Your task to perform on an android device: I would want to identify the plants by snapping a picture of them on the flora app to learn about which species they are.
Image 0: 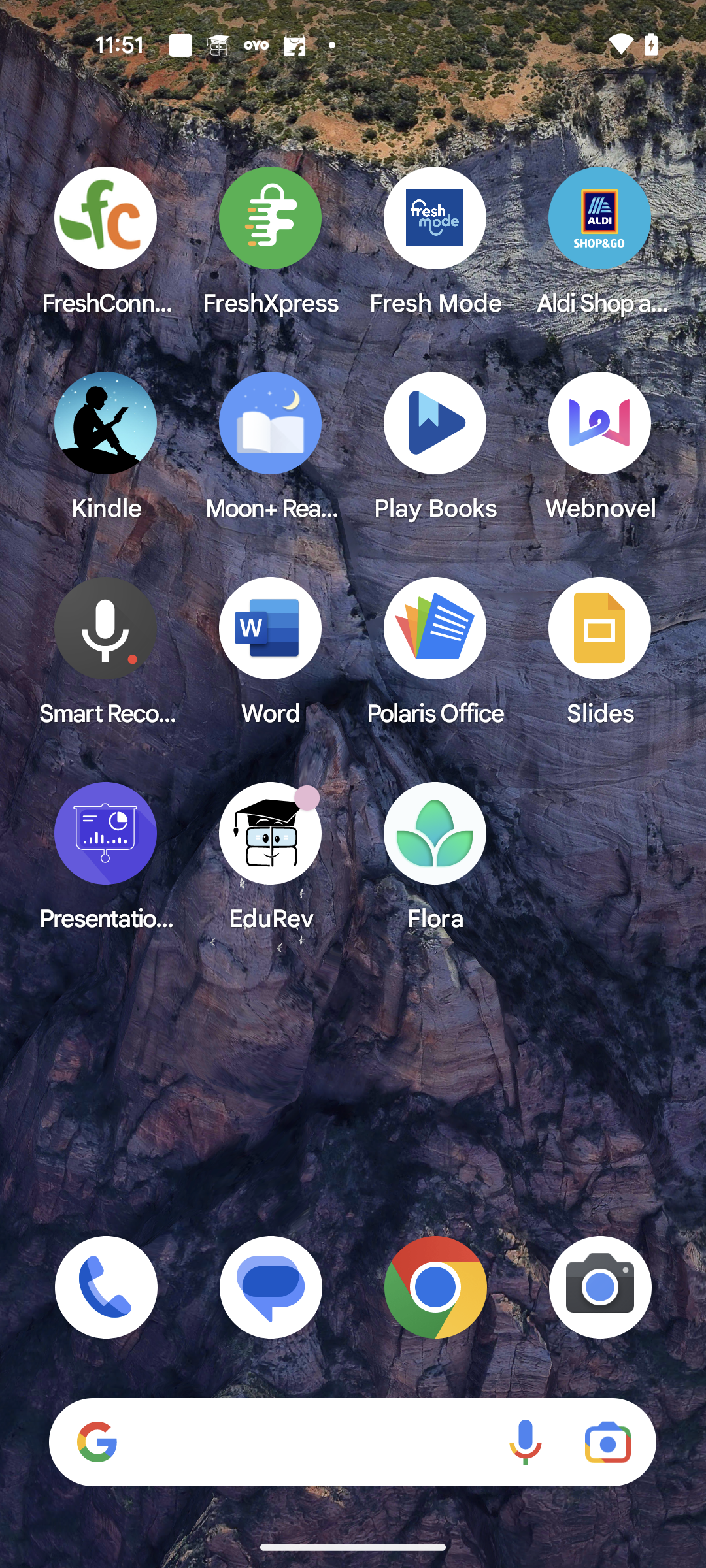
Open the Flora app
Step 0: open app "Flora"
Image 1: 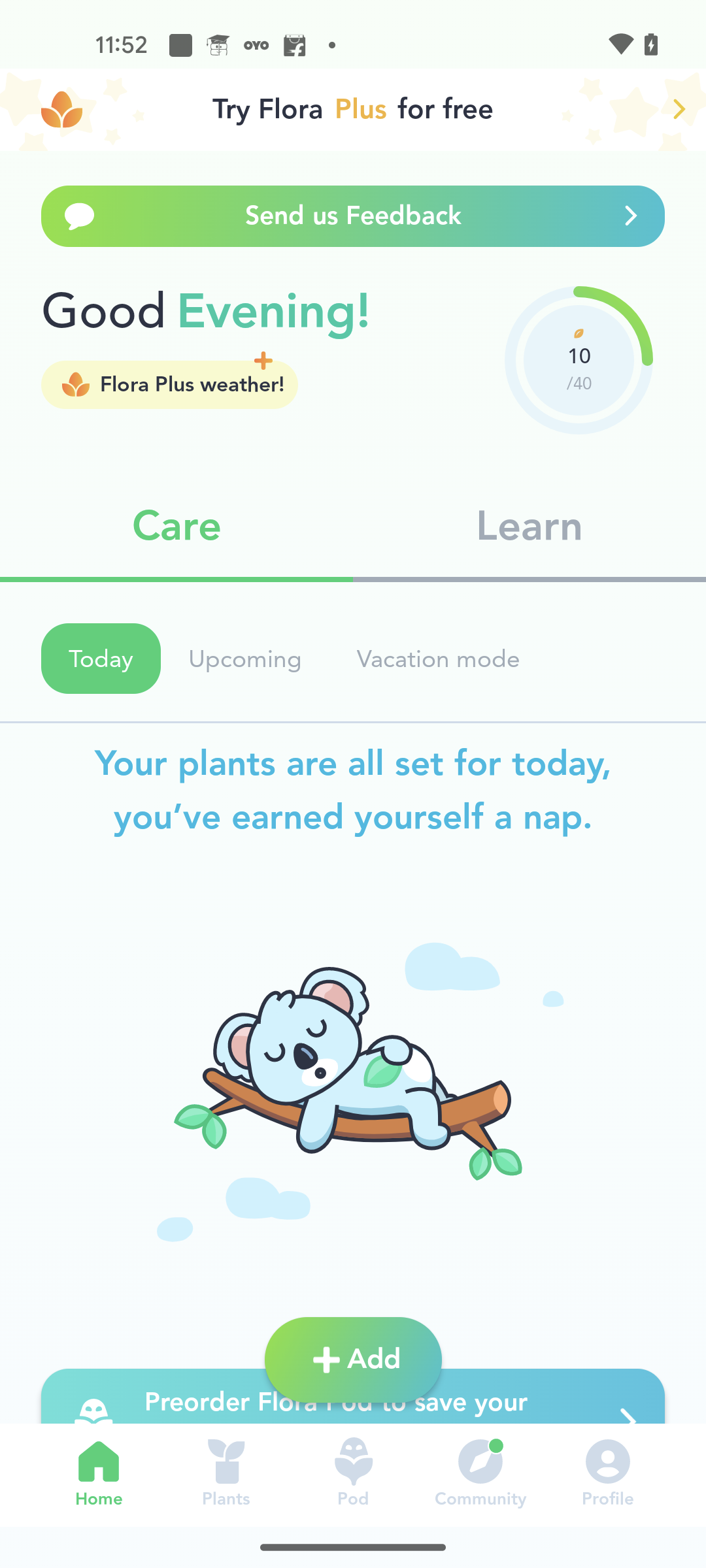
Click on the Add button
Step 1: click (329, 1362)
Image 2: 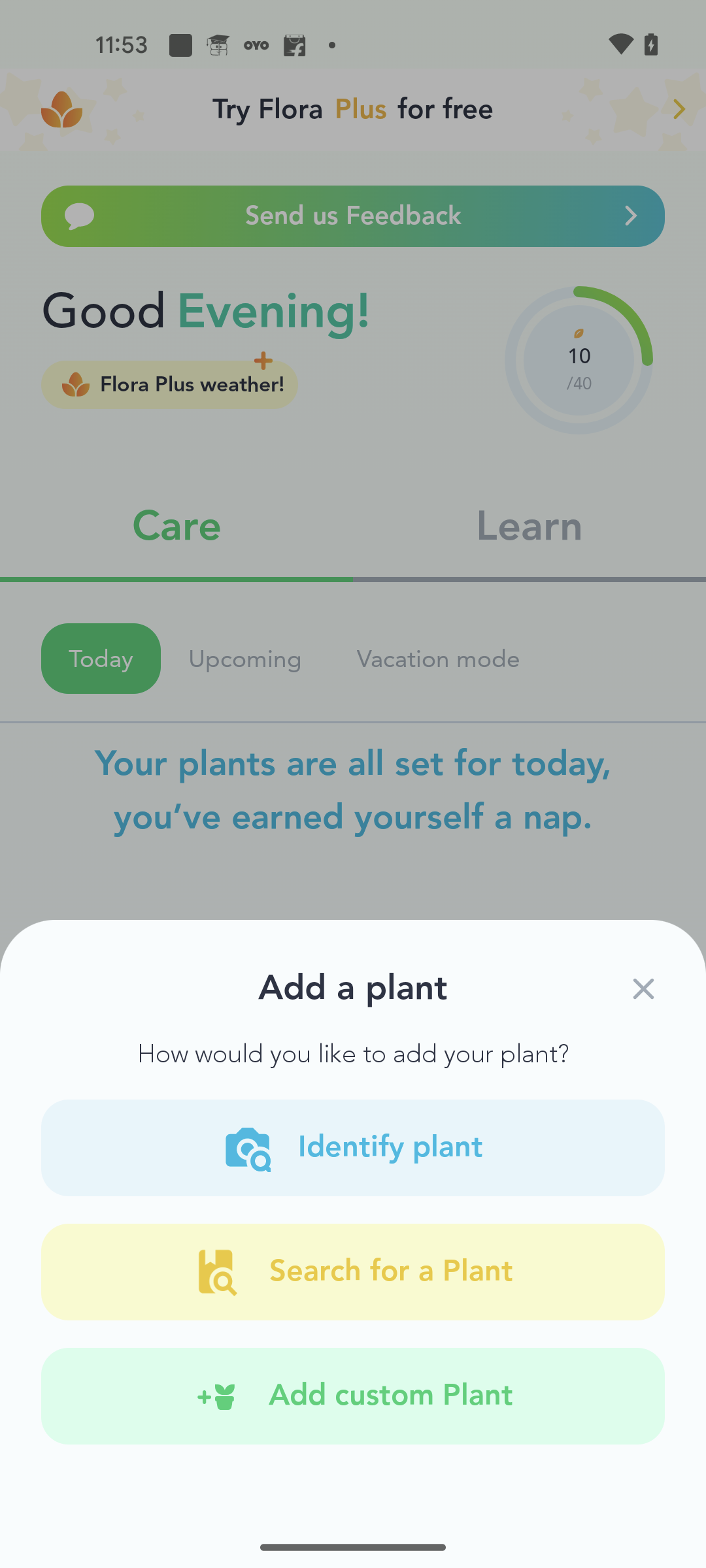
Go to the Identify plant option
Step 2: click (390, 1147)
Image 4: 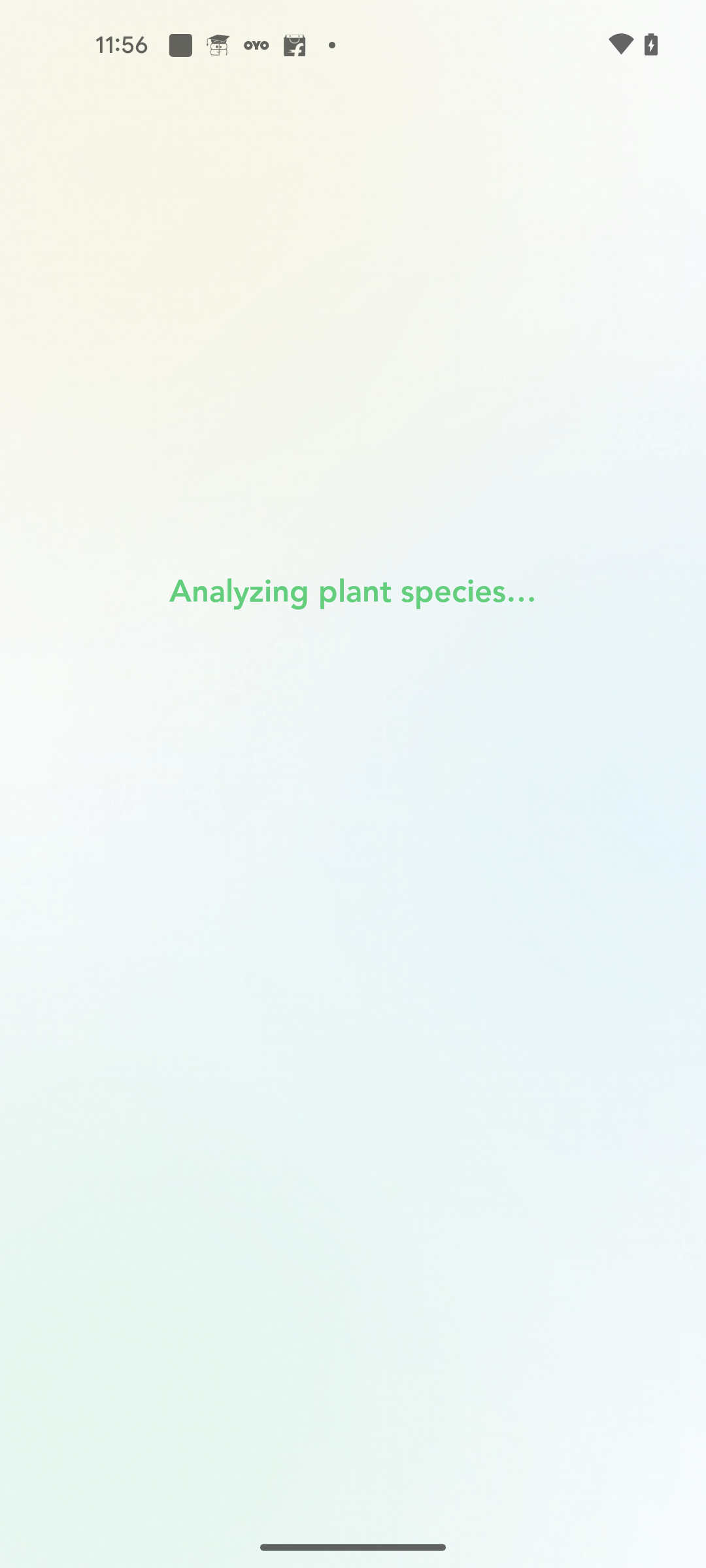
Click on the Identify button
Step 4: wait
Image 5: 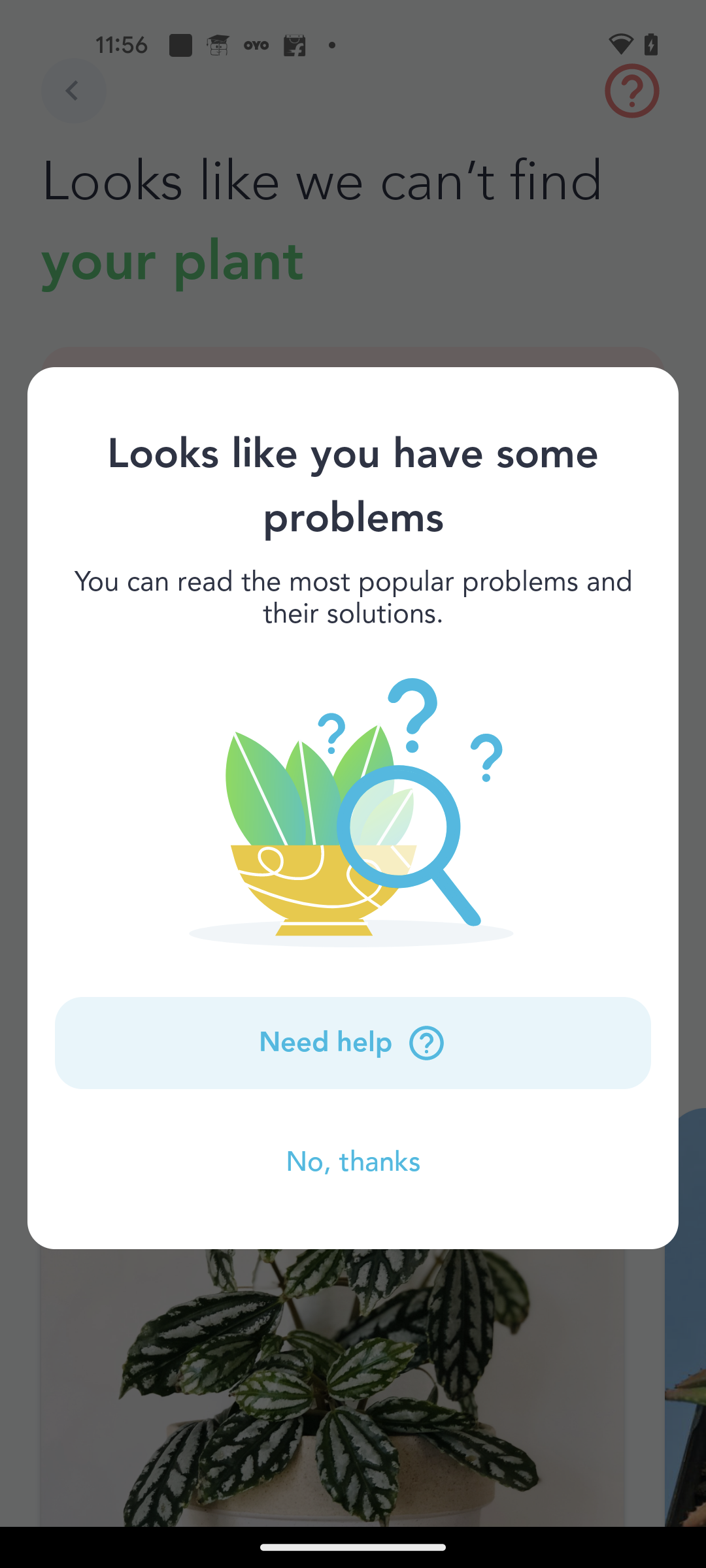
Click on the No, thanks option
Step 5: click (352, 1162)
Image 6: 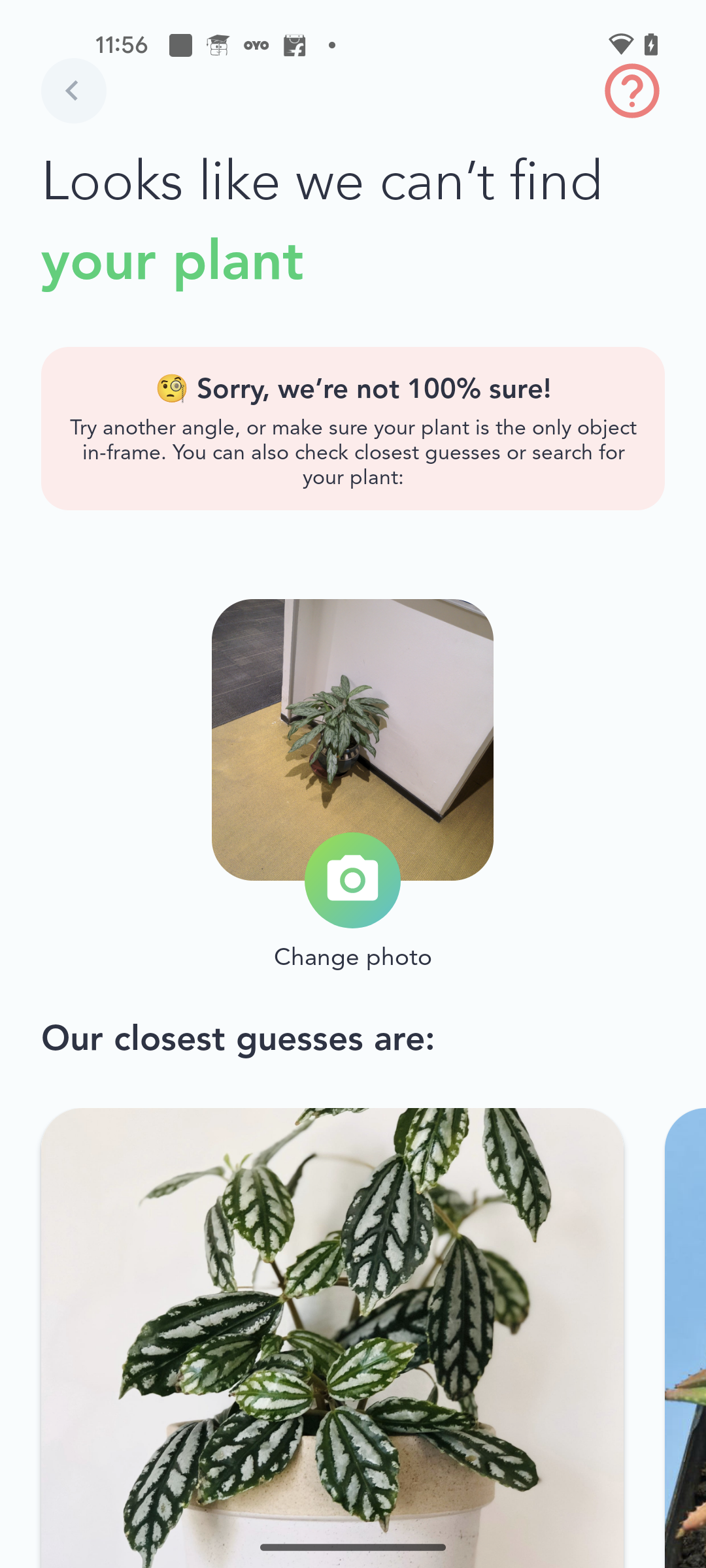
Swipe up to view Closest results
Step 6: scroll down